Your task to perform on an android device: Look for the locks on the Flipkart app so I can utilize them at home.
Image 0: 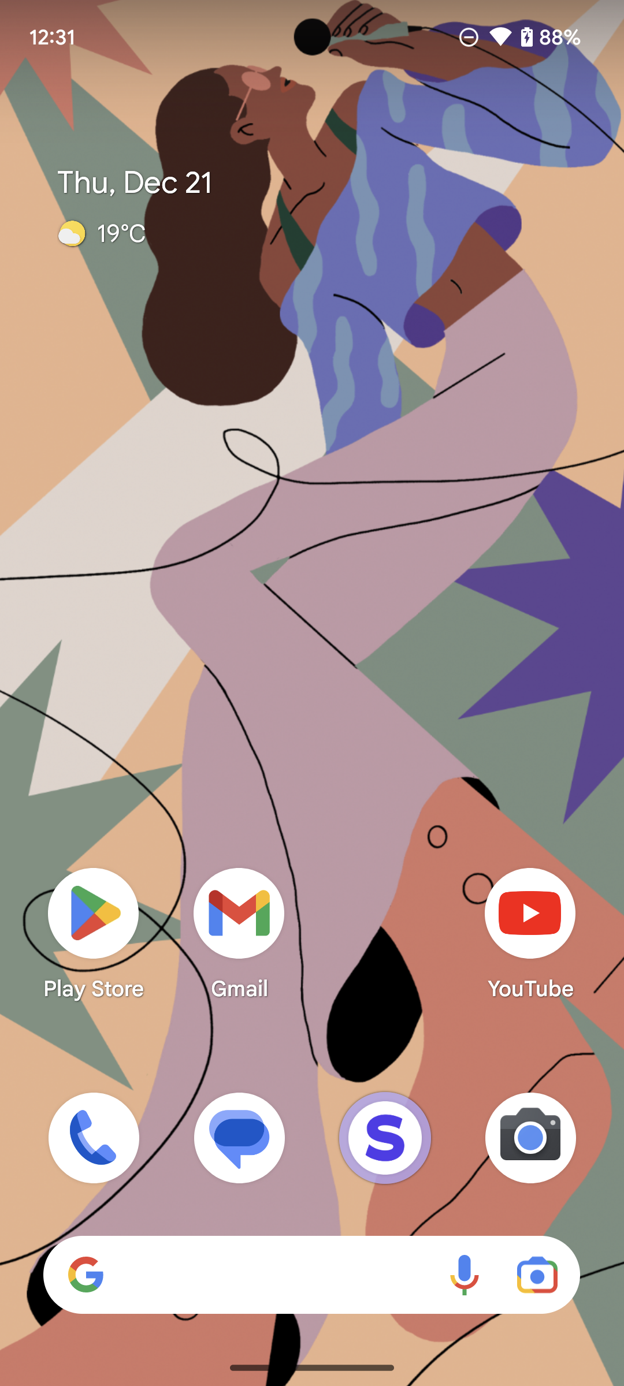
Open Flipkart app.
Step 0: open app "Flipkart"
Image 1: 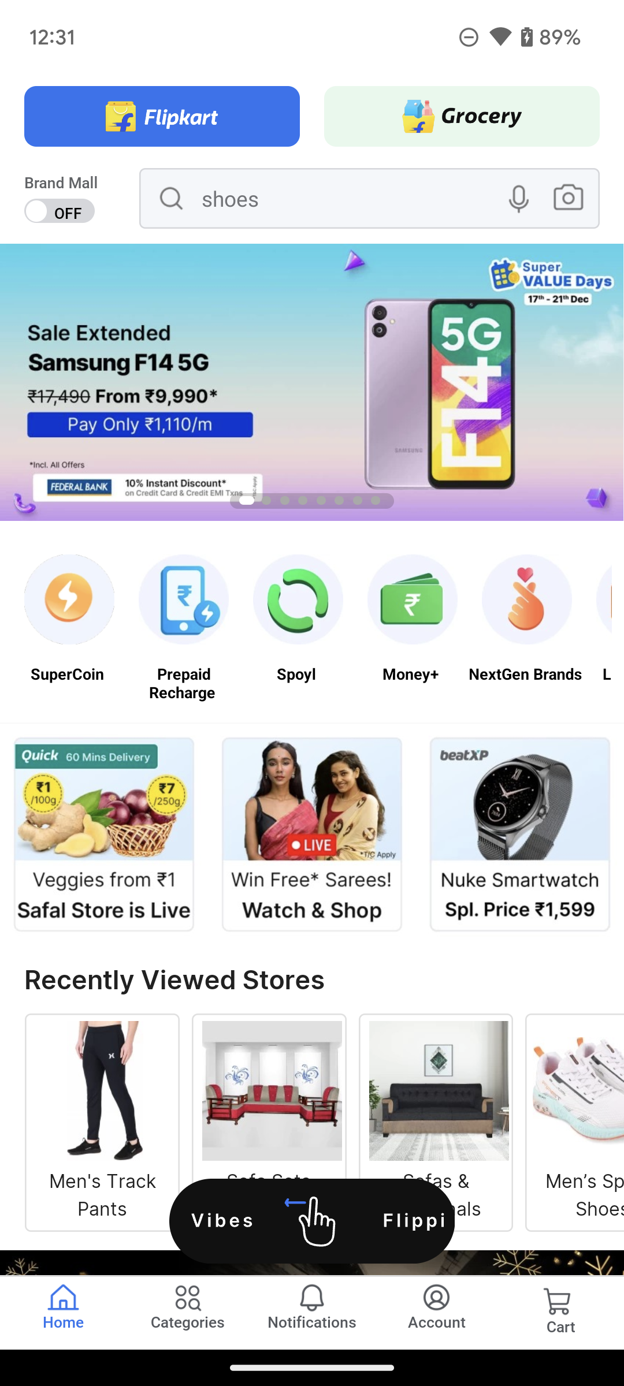
Click on the search bar on the screen.
Step 1: click (351, 198)
Image 2: 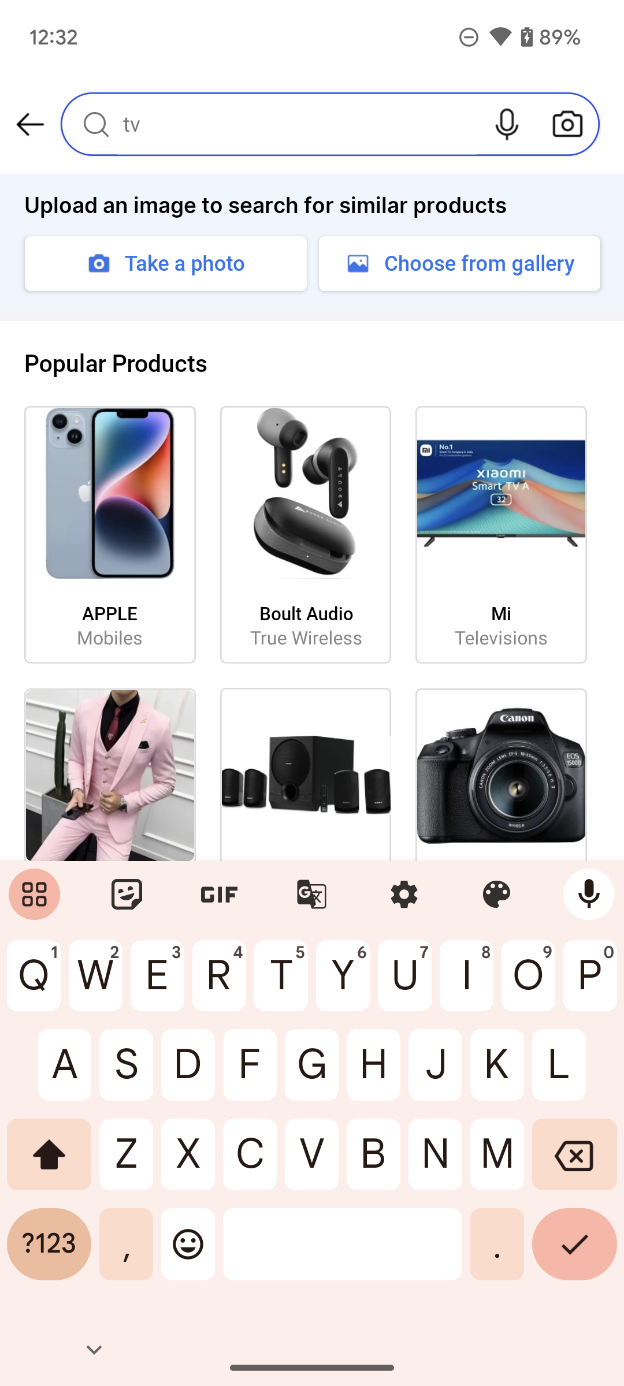
Type locks on the screen.
Step 2: type "Locks"